Your task to perform on an android device:  Open the Notally app and search for the latest movie note
Image 0: 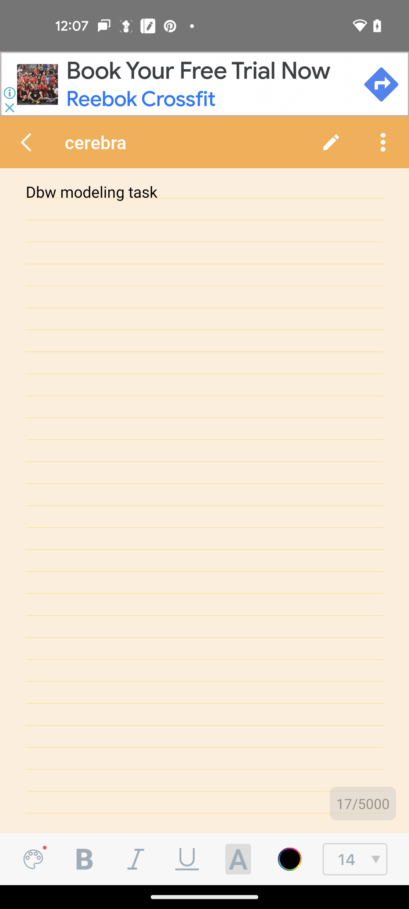
Open the Notally app
Step 0: open app "Notally"
Image 1: 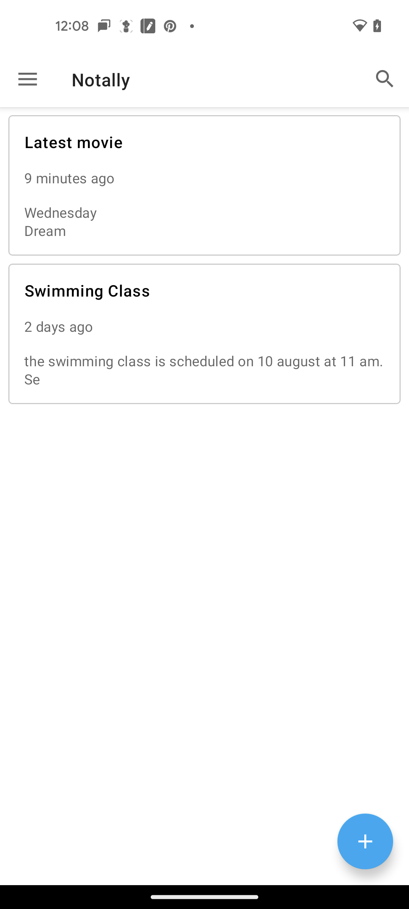
click on the search icon
Step 1: click (385, 79)
Image 2: 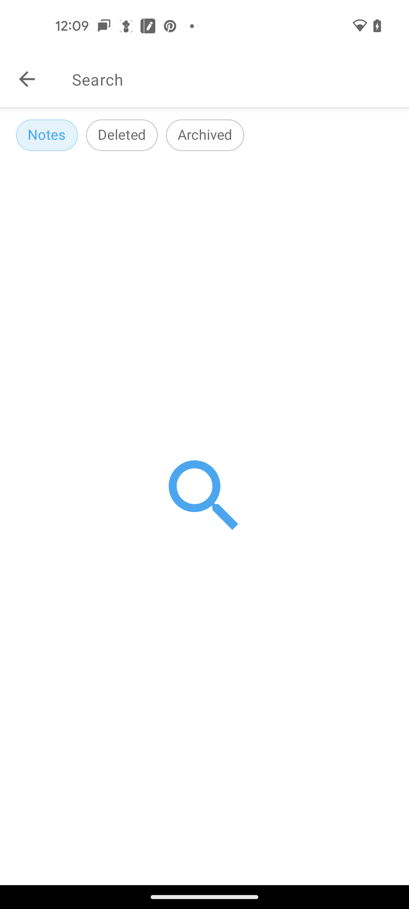
click on the search bar
Step 2: click (232, 79)
Image 3: 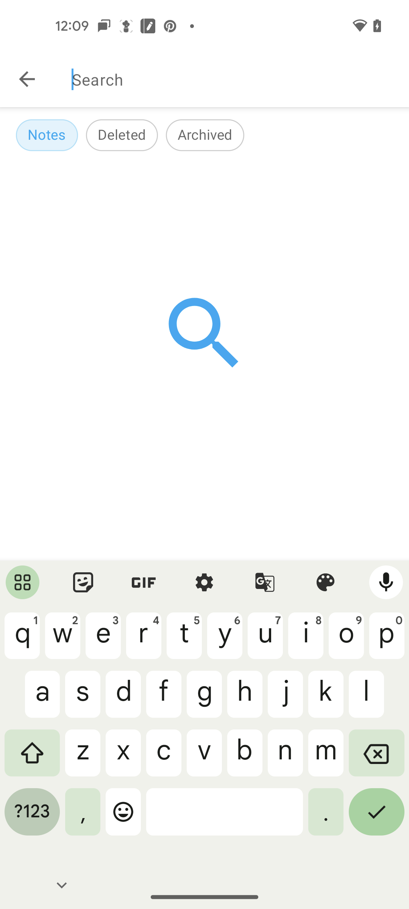
search for latest movie note
Step 3: type "latest movie"
Image 4: 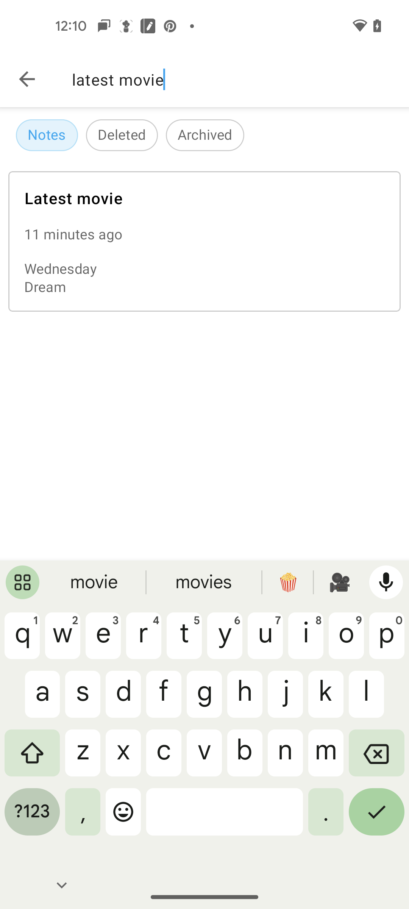
click on search result
Step 4: click (204, 206)